Your task to perform on an android device: I need to have some tools for my current demands, therefore I want to look into the details of the KHADIJA Metal 5 Compartment tool box on the Amazon app.
Image 0: 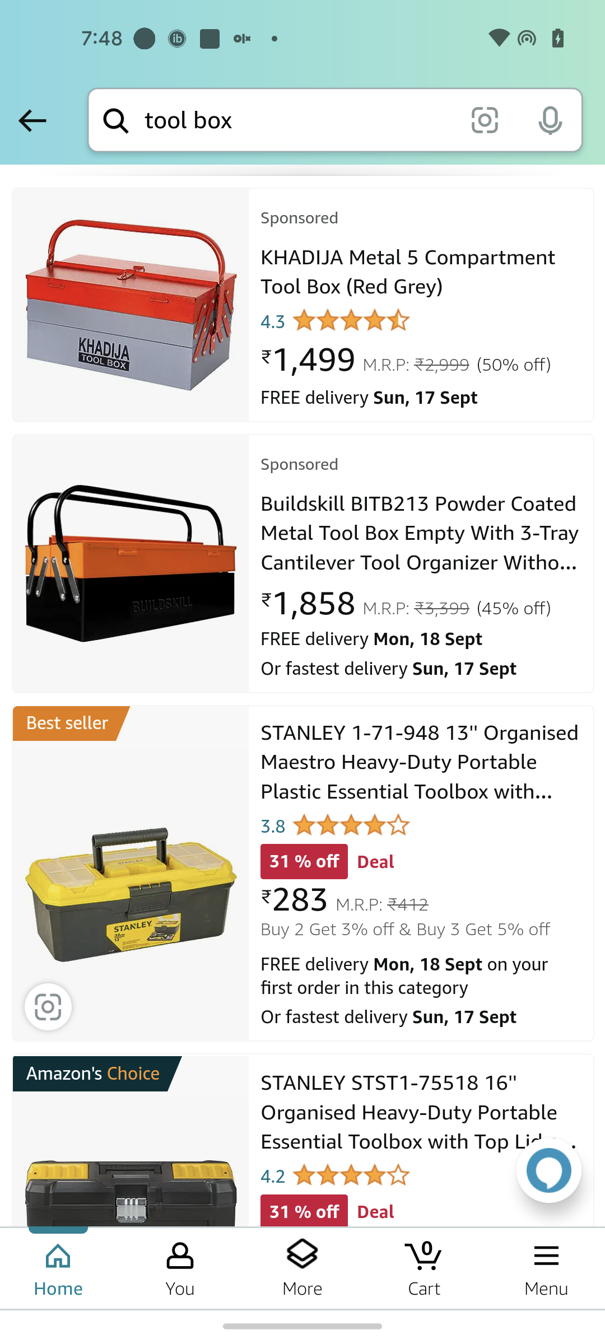
Open the KHADIJA Metal 5 Compartment tool box to view more details
Step 0: click (422, 270)
Image 1: 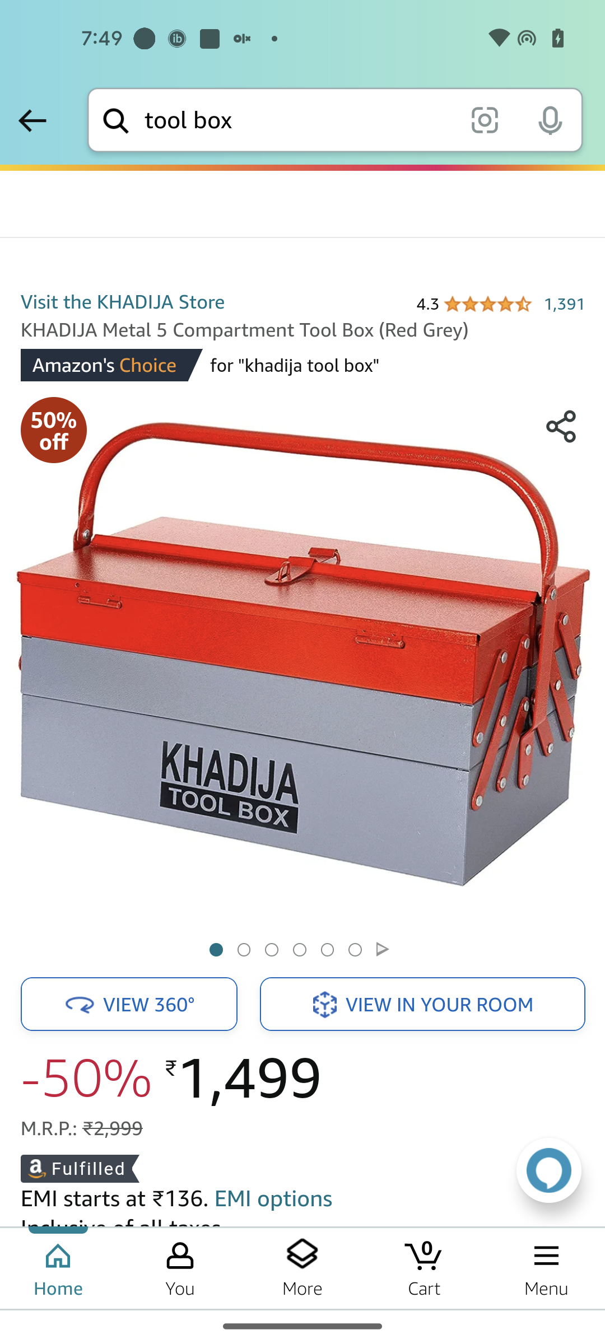
Swipe up to view more details of the product
Step 1: scroll down
Image 2: 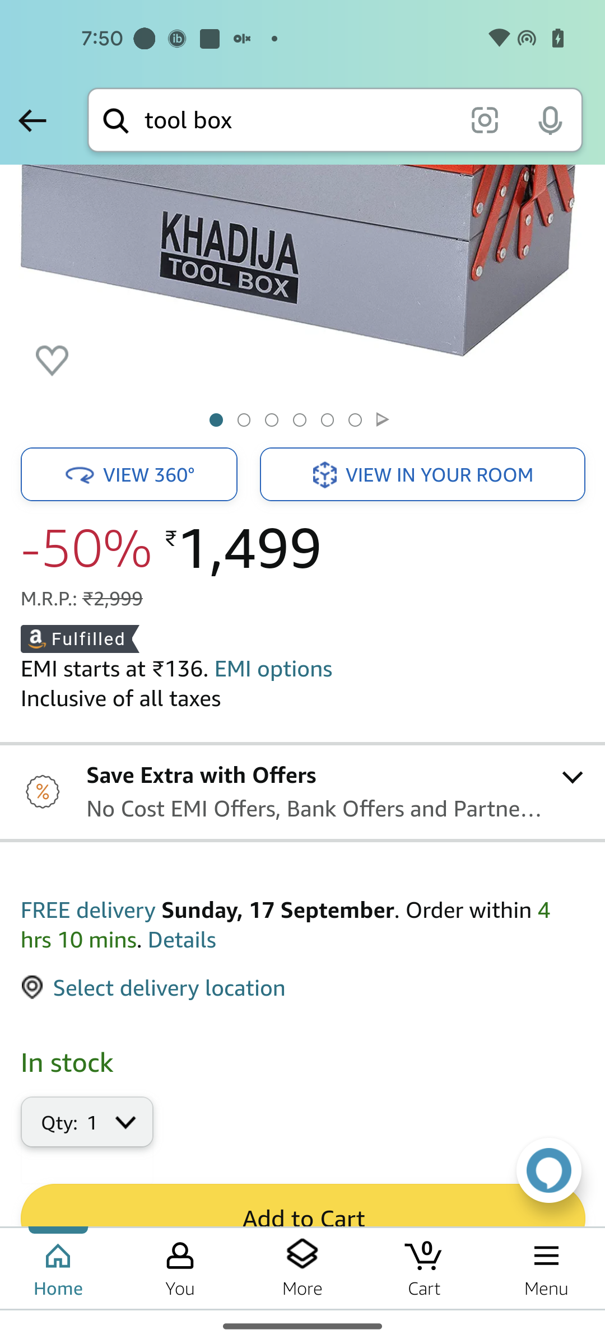
Swipe up to view more details of the product
Step 2: scroll down
Image 3: 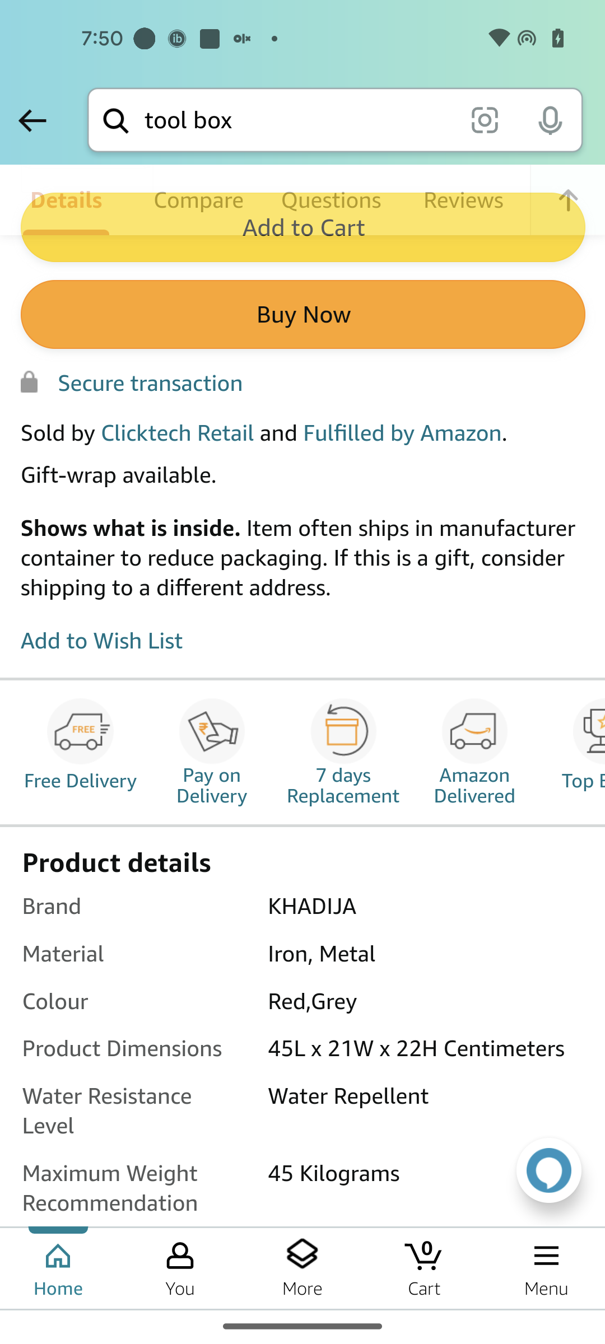
Swipe up to view more details of the product
Step 3: scroll down
Image 4: 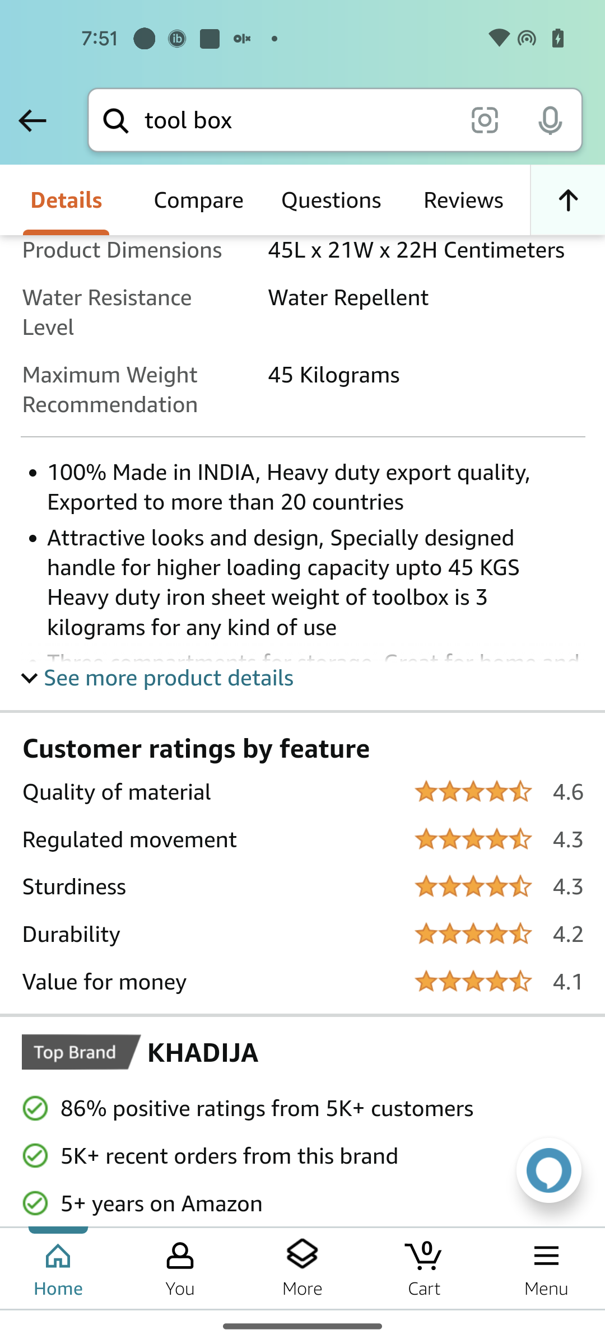
Swipe up to view more details of the product
Step 4: scroll down
Image 5: 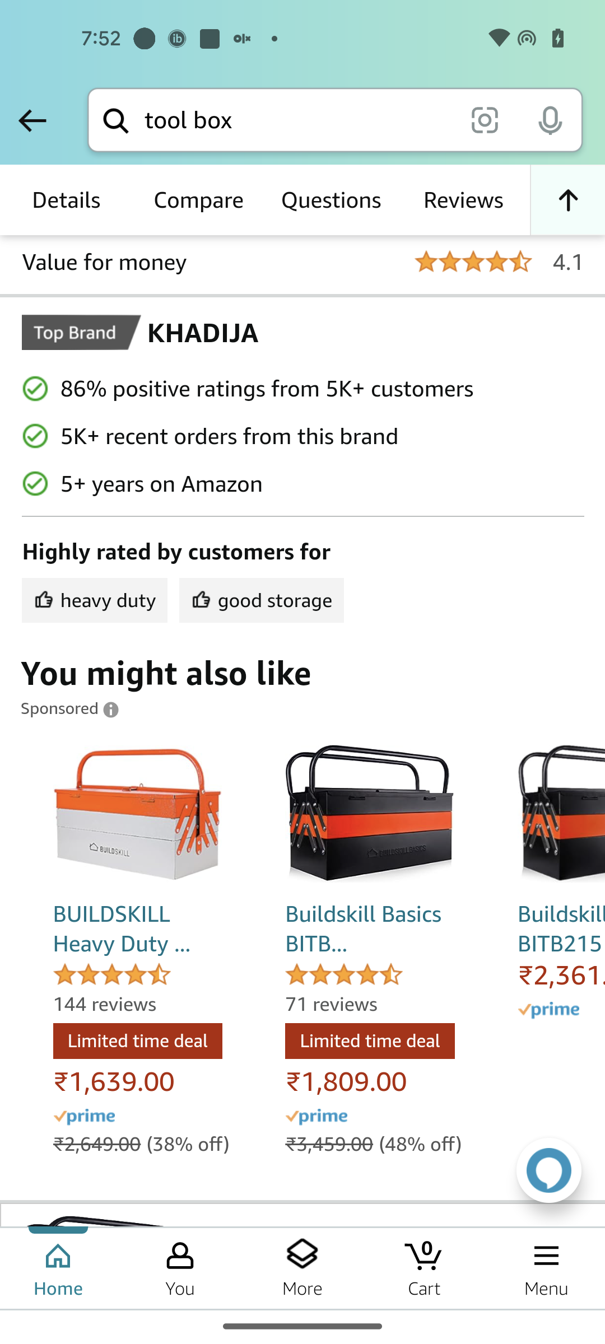
Swipe up to view more details of the product
Step 5: scroll down
Image 6: 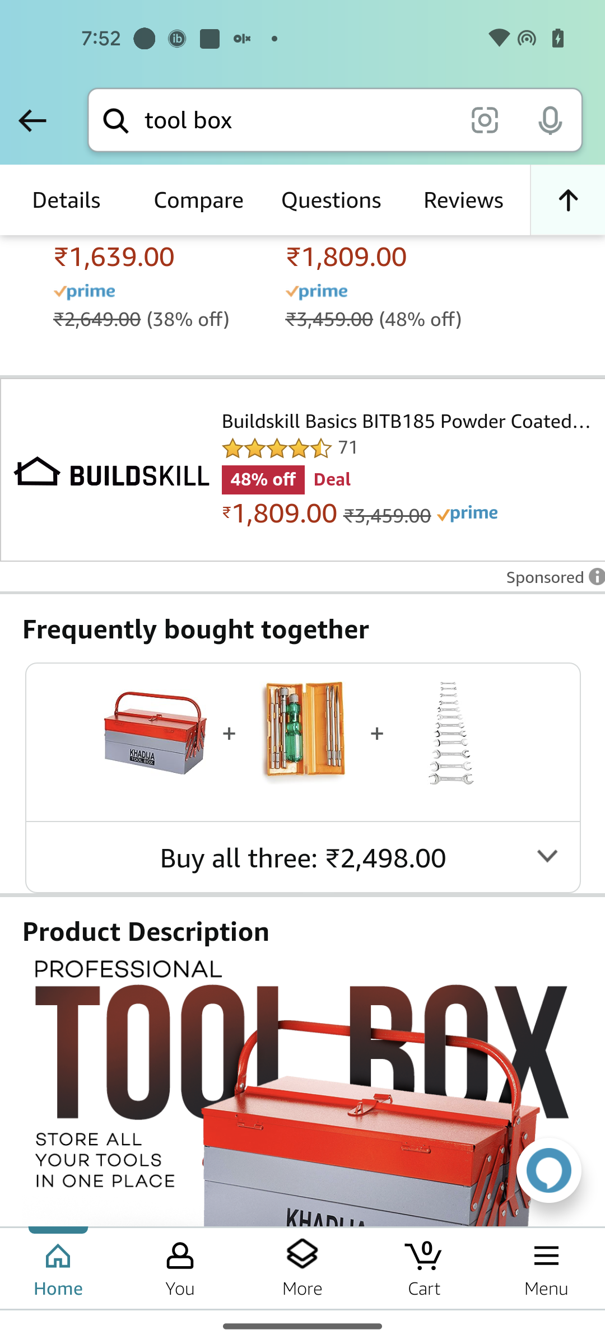
Swipe up to view more details of the product
Step 6: scroll down
Image 7: 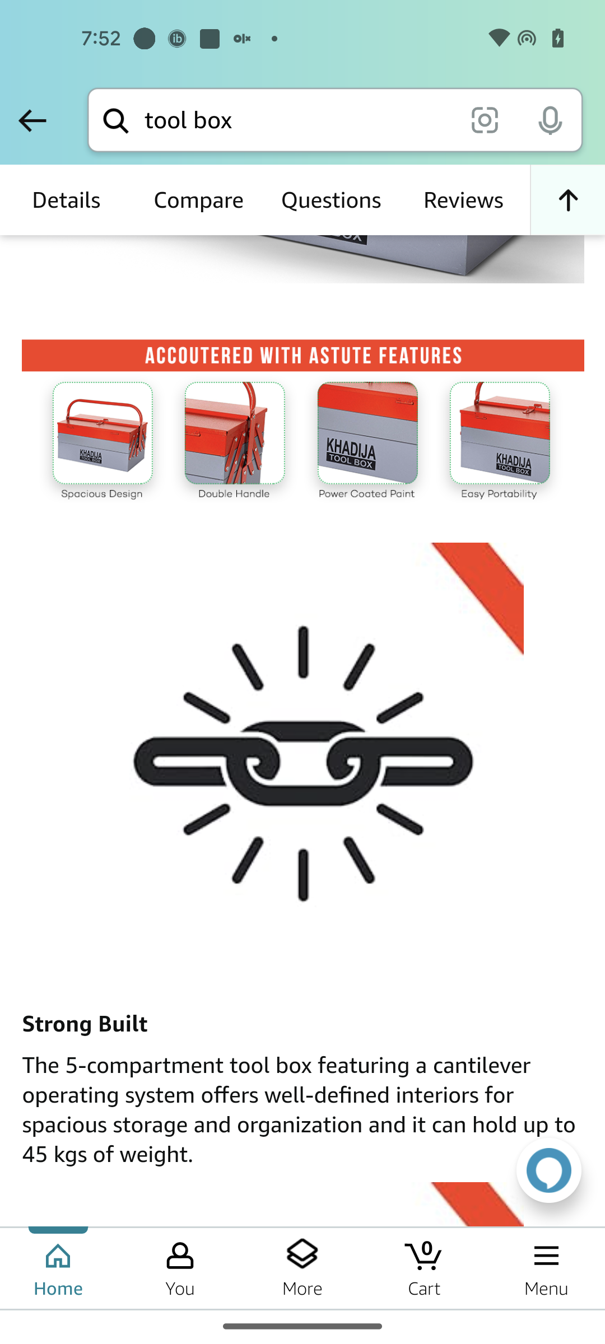
Swipe up to view more details of the product
Step 7: scroll down
Image 8: 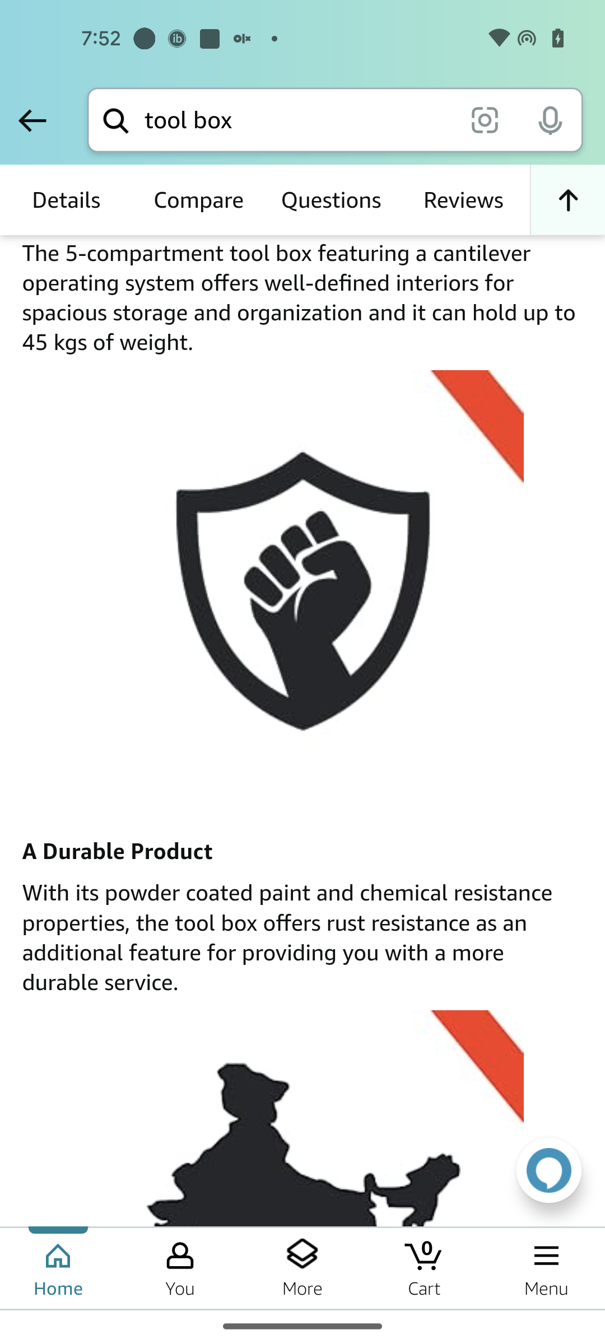
Swipe up to view more details of the product
Step 8: scroll down
Image 9: 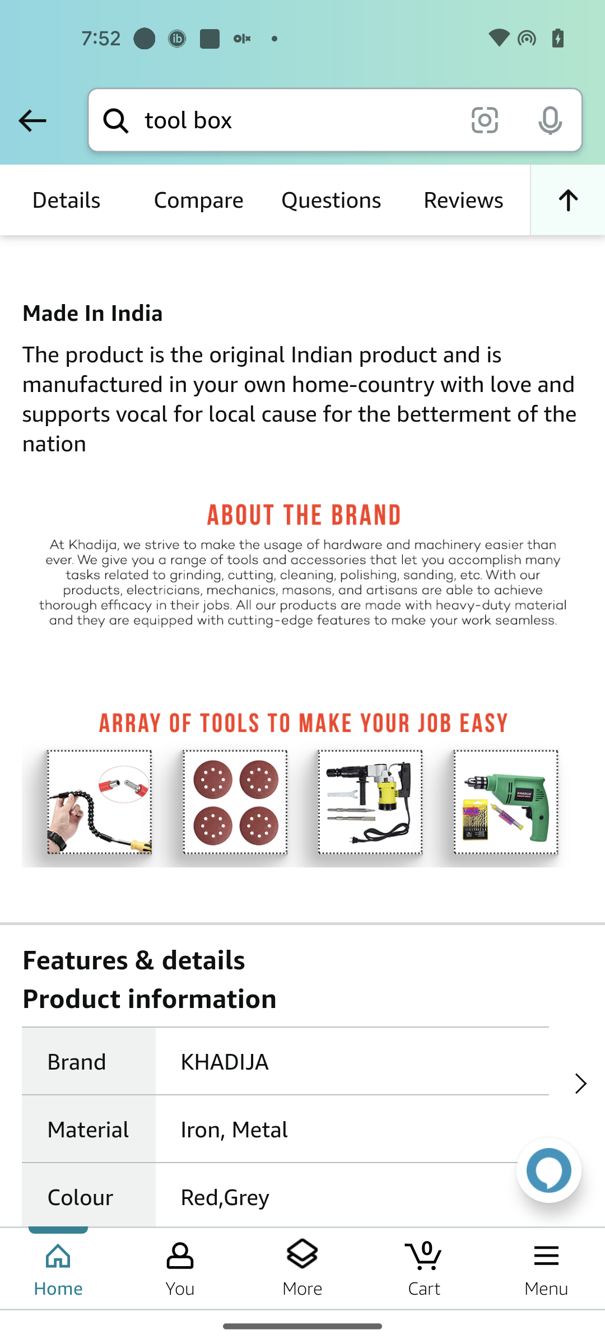
Swipe up to view more details of the product
Step 9: scroll down
Image 10: 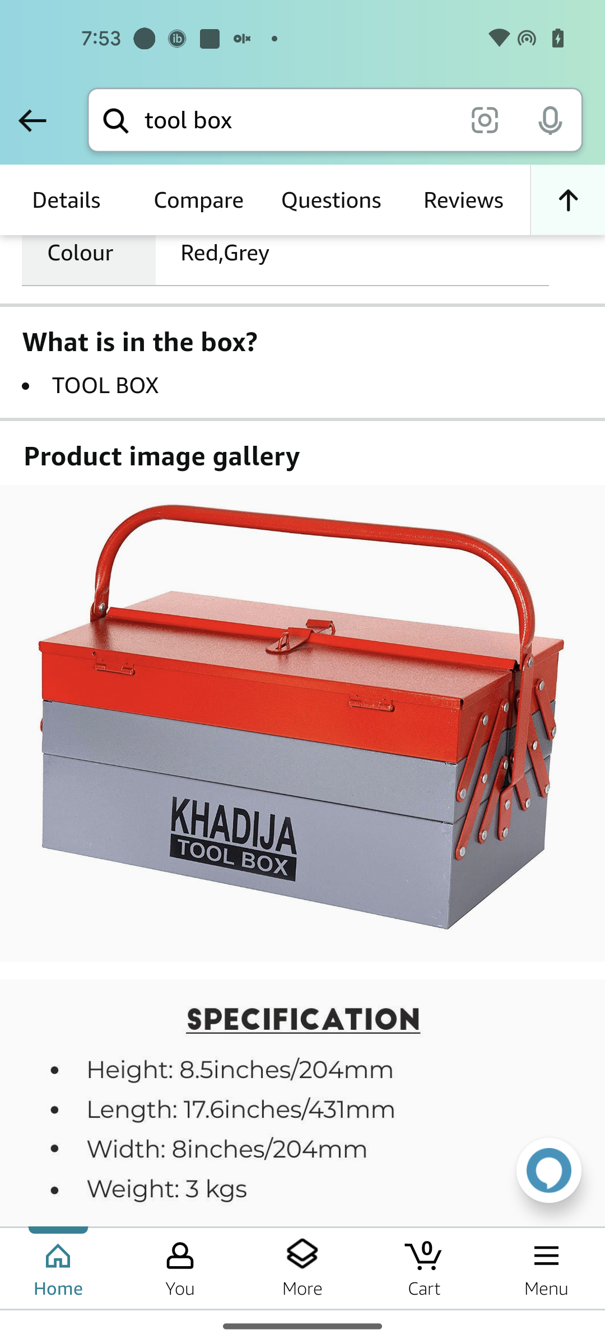
Swipe up to view more details of the product
Step 10: scroll down
Image 11: 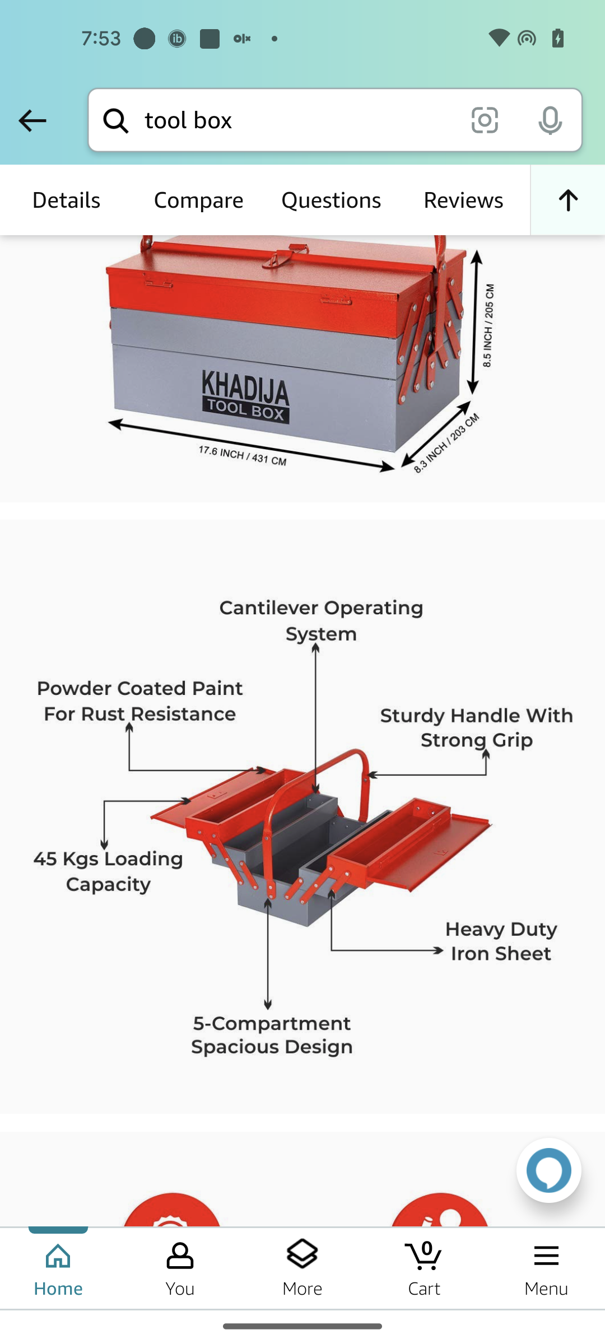
Swipe up to view more details of the product
Step 11: scroll down
Image 12: 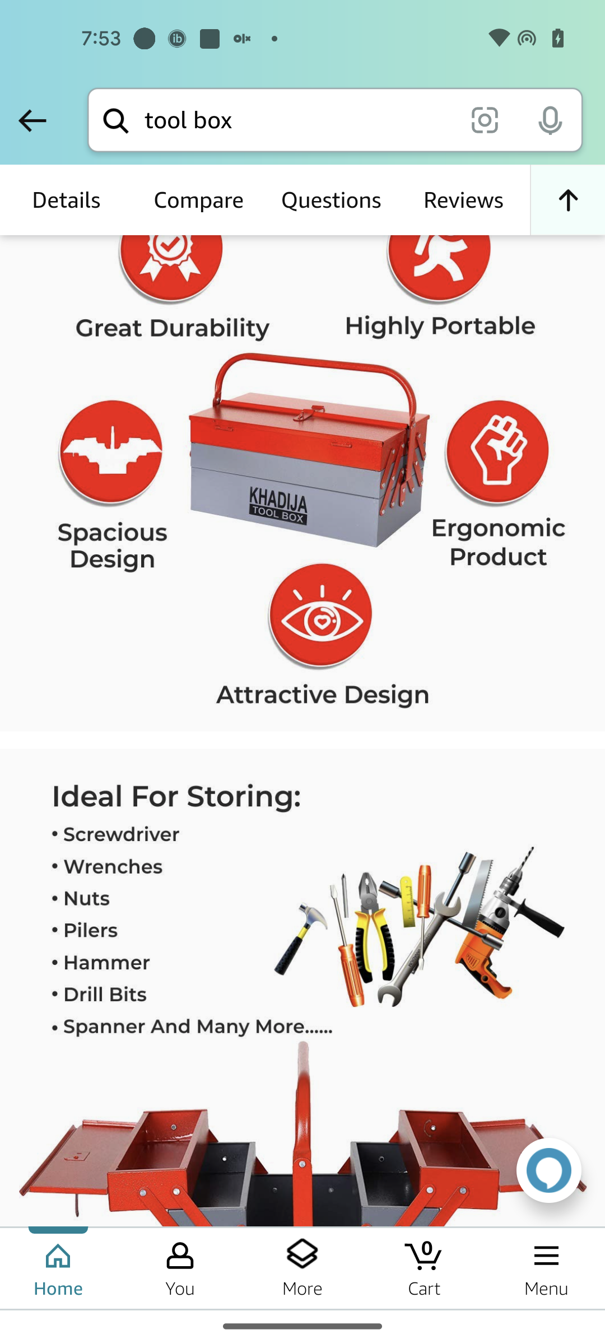
Swipe up to view more details of the product
Step 12: scroll down
Image 13: 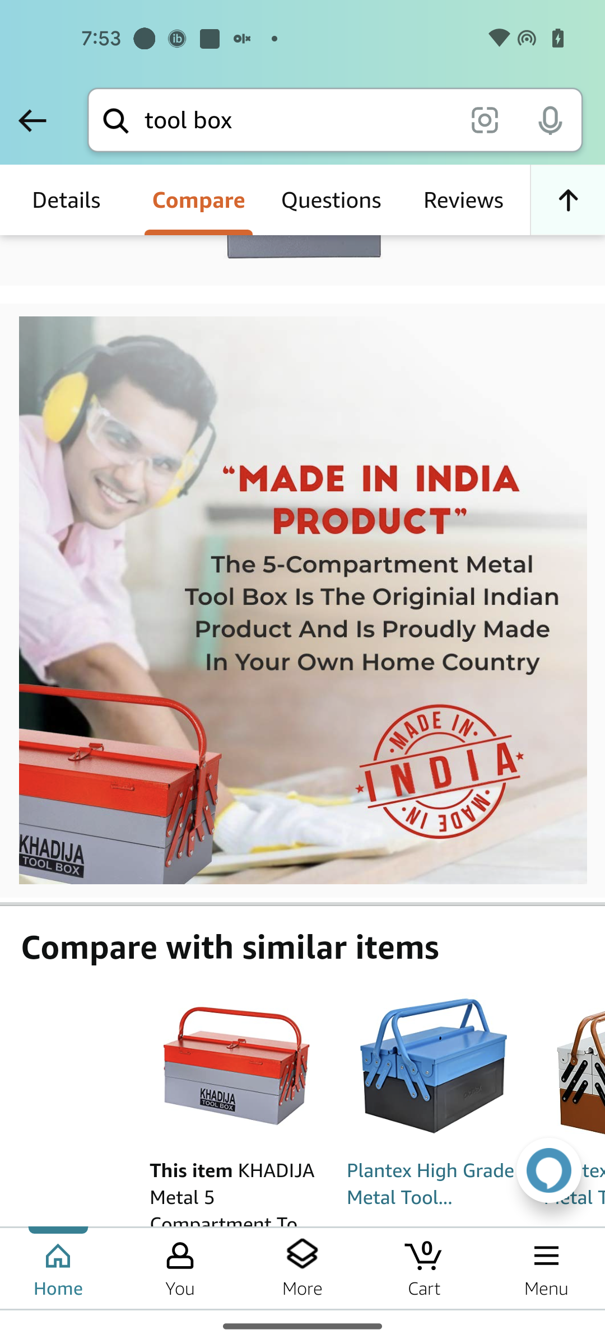
Swipe up to view more details of the product
Step 13: scroll down